Your task to perform on an android device: I am looking for casual shoes in size 7 as they fit me. Look for the same in the  Shop by size NNNOW app
Image 0: 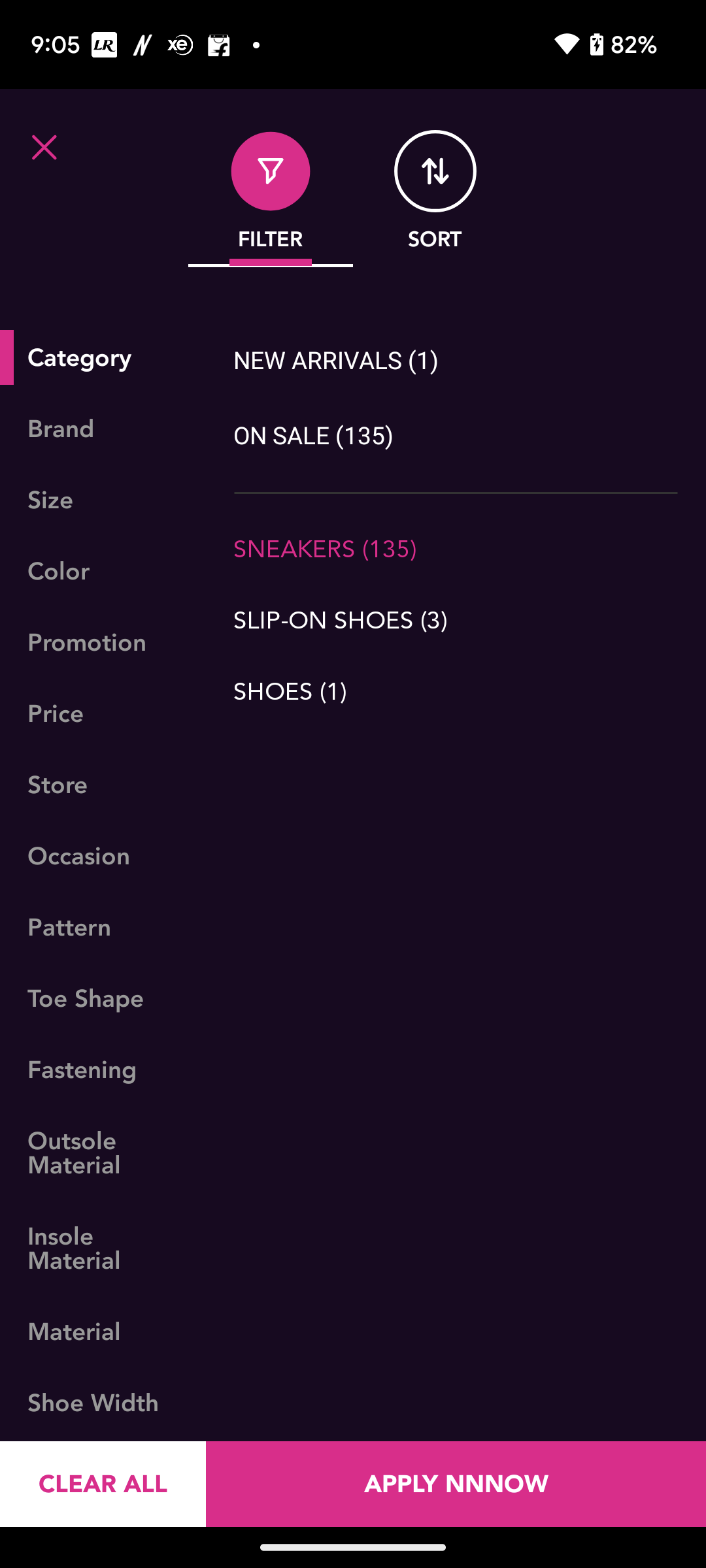
Click on the size option 
Step 0: click (96, 500)
Image 1: 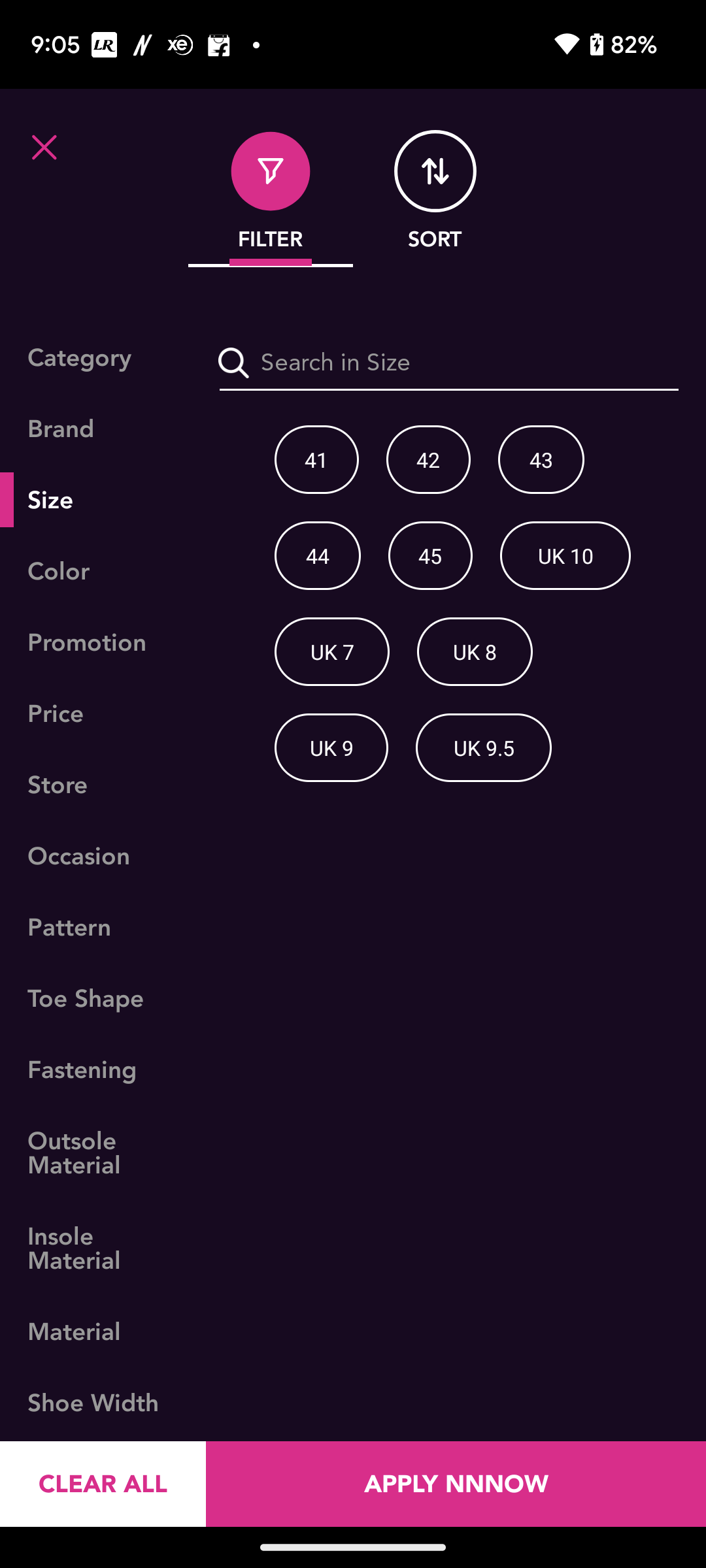
Click on the 7
Step 1: click (332, 651)